Your task to perform on an android device: I found the "Baby Girl Films's" Italian food recipe interesting, so please follow this channel for me so that I can get all the latest notifications from this channel.
Image 0: 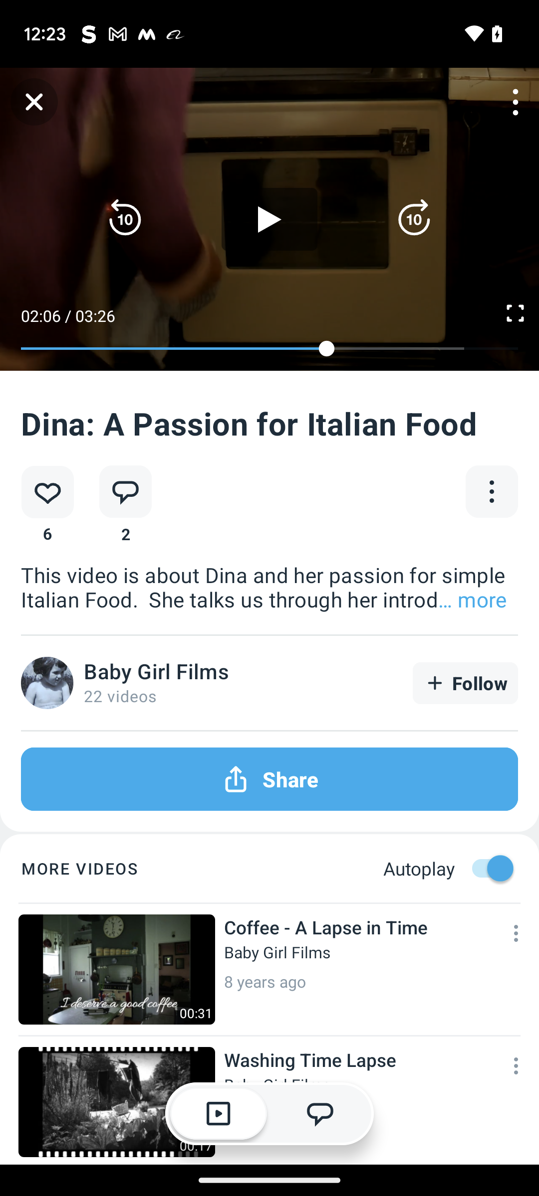
Click on the tab "Follow" On the right side of the channel name
Step 0: click (465, 683)